Your task to perform on an android device: Change the event Color to blueberry color in settings of calendar App .
Image 0: 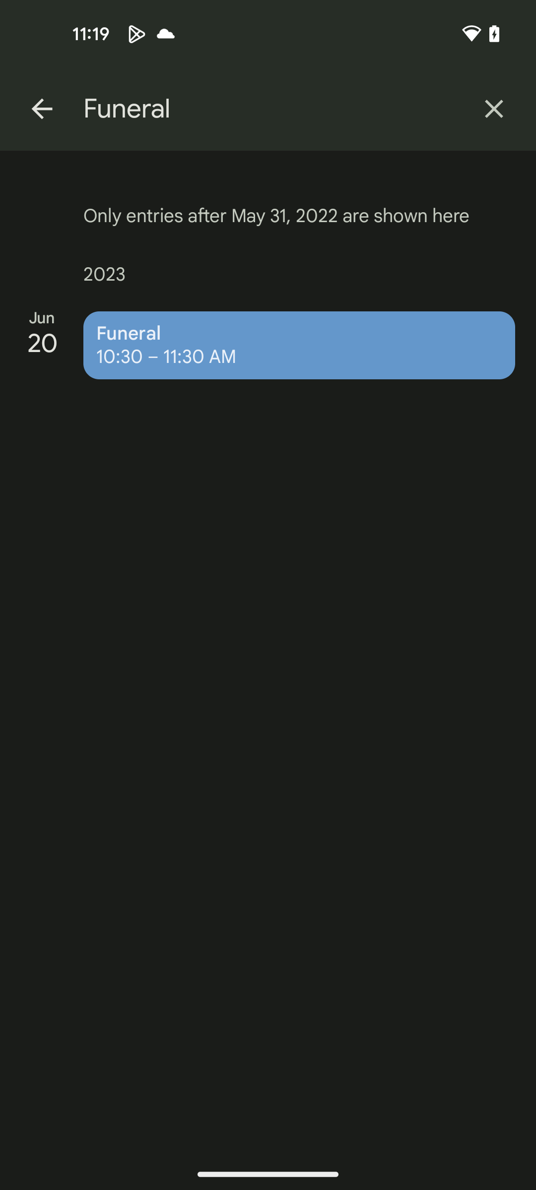
Get back to the Calendar homepage
Step 0: press back button
Image 1: 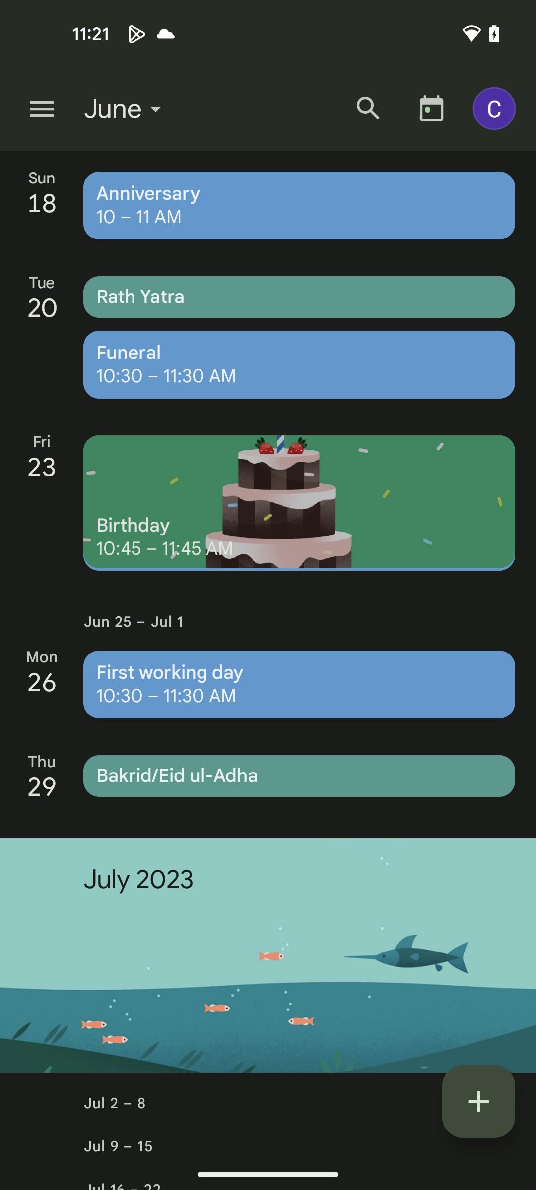
Click on the three line menu button at the top left corner
Step 1: click (42, 109)
Image 2: 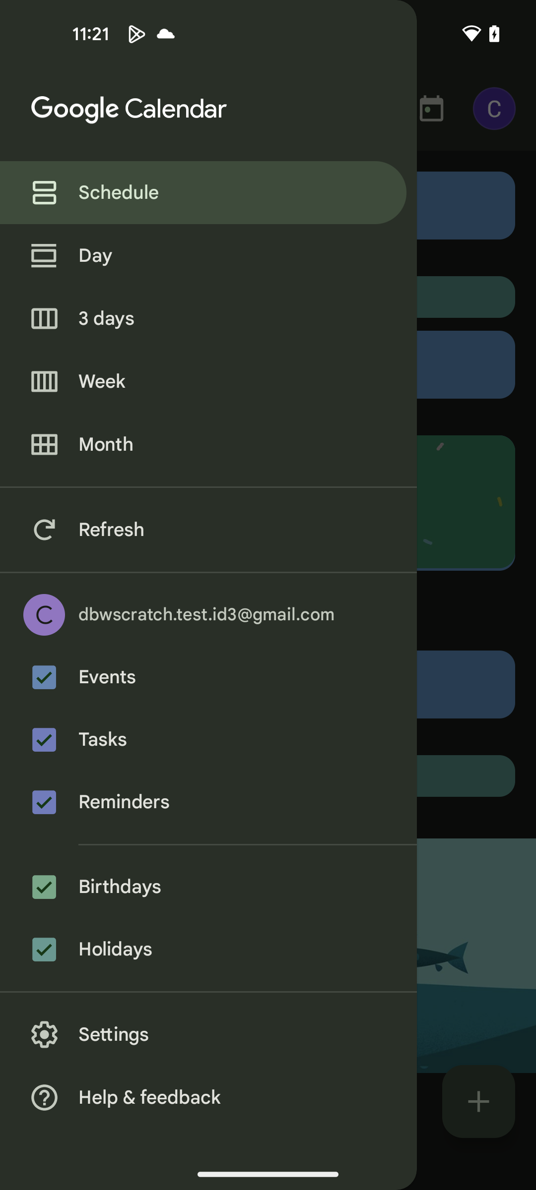
Open Settings of the calendar app
Step 2: click (208, 1034)
Image 3: 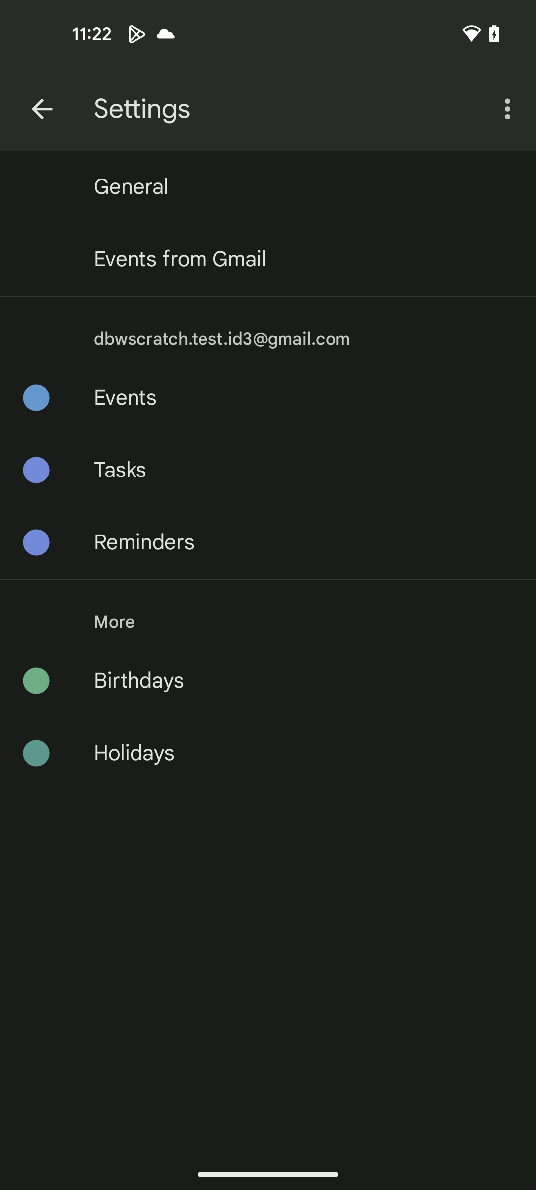
Click on the Events option
Step 3: click (125, 397)
Image 4: 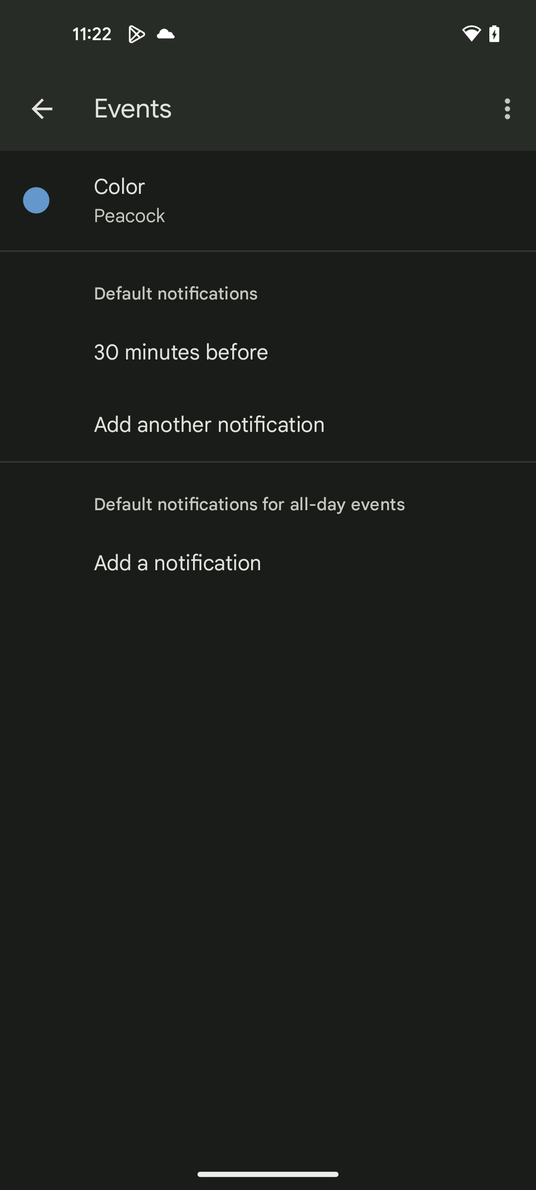
Click on the color 
Step 4: click (304, 200)
Image 5: 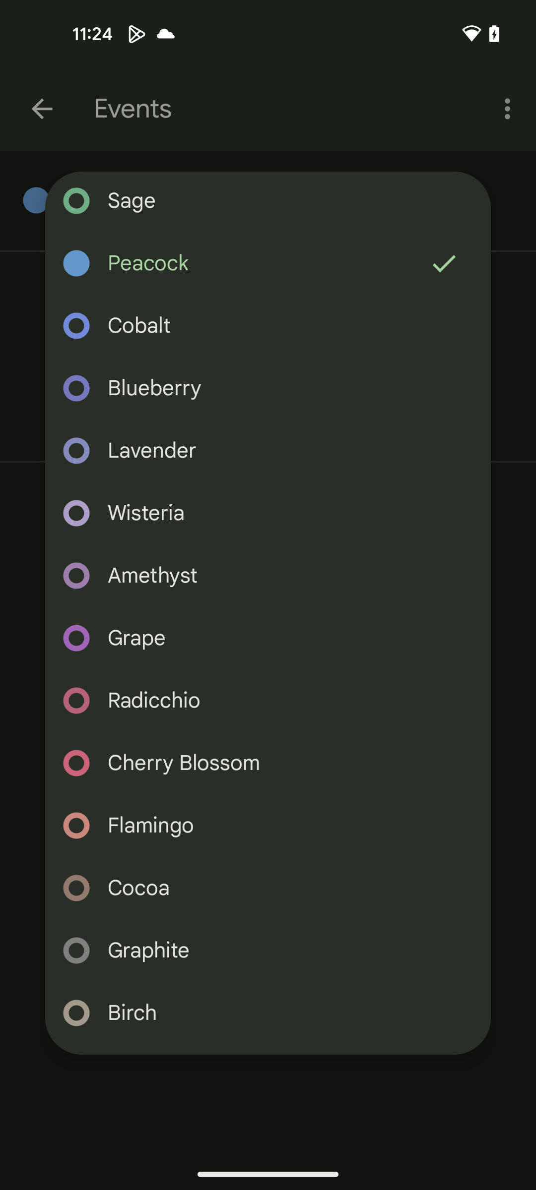
choose Blueberry Color
Step 5: click (299, 388)